Your task to perform on an android device: I would like to add the Samsung refrigerators to my cart if I am willing to buy them in the future, so I will do it quickly
Image 0: 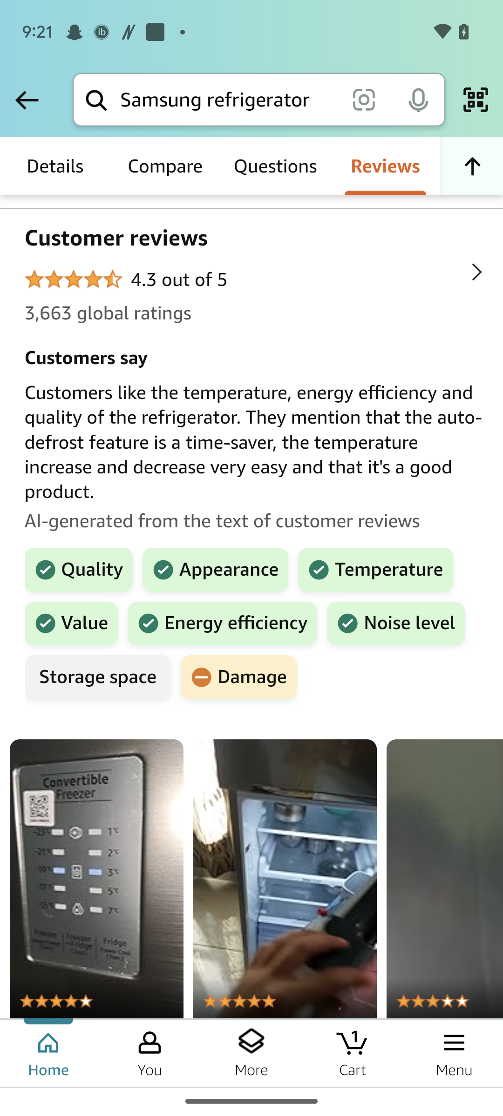
Scroll down to view the add to cart button 
Step 0: scroll up
Image 1: 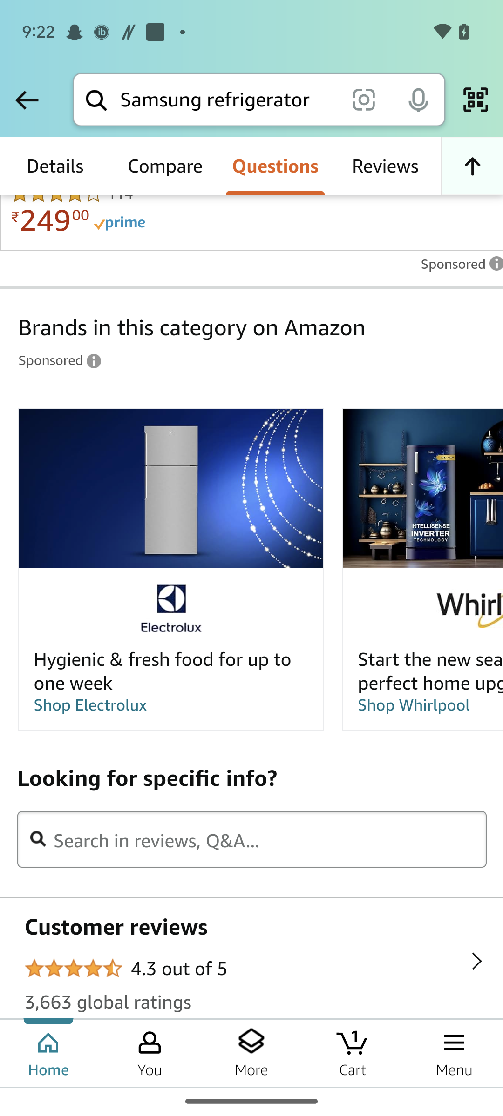
Scroll down to view the add to cart button 
Step 1: scroll up
Image 2: 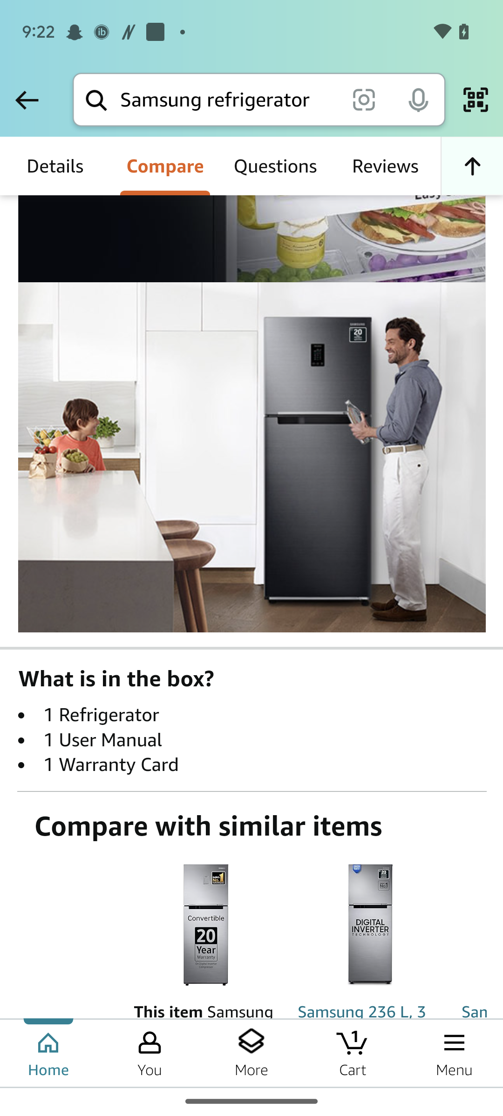
Scroll down to view the add to cart button 
Step 2: scroll up
Image 3: 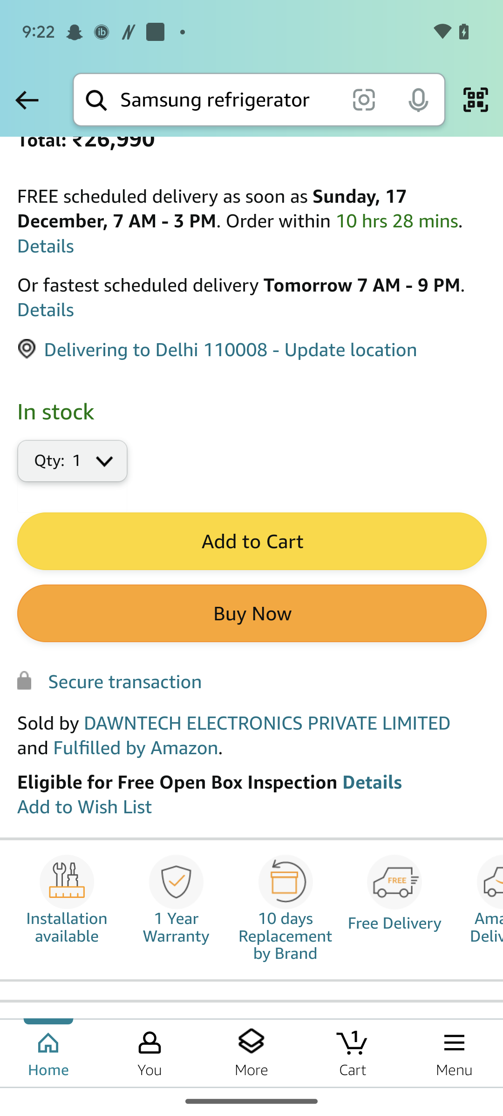
Click on the add to cart button 
Step 3: click (251, 542)
Image 4: 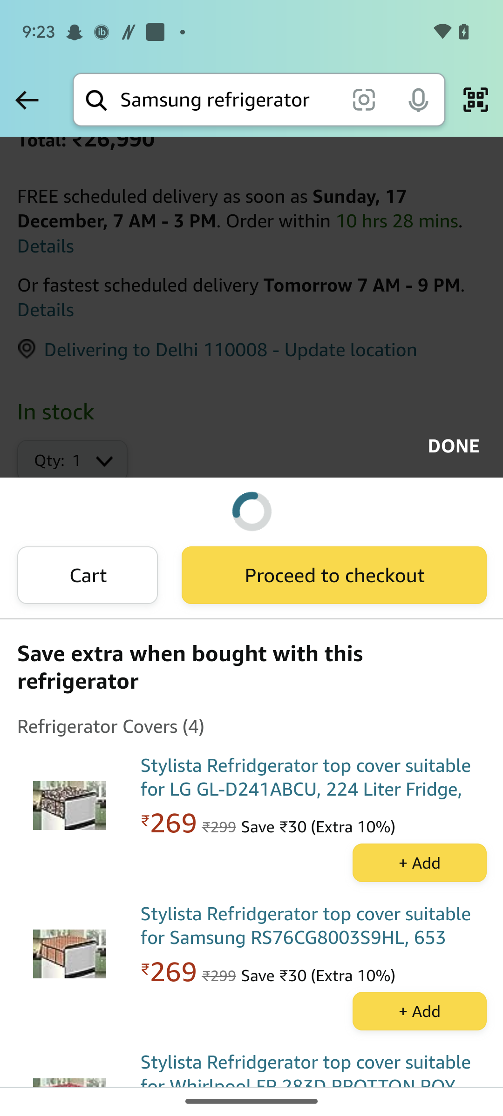
Click on the add to cart button 
Step 4: wait